Your task to perform on an android device: I need new sports shoes for my gym exercises because my old ones are broken. To search for Nike sports shoes, use the Flipkart app.
Image 0: 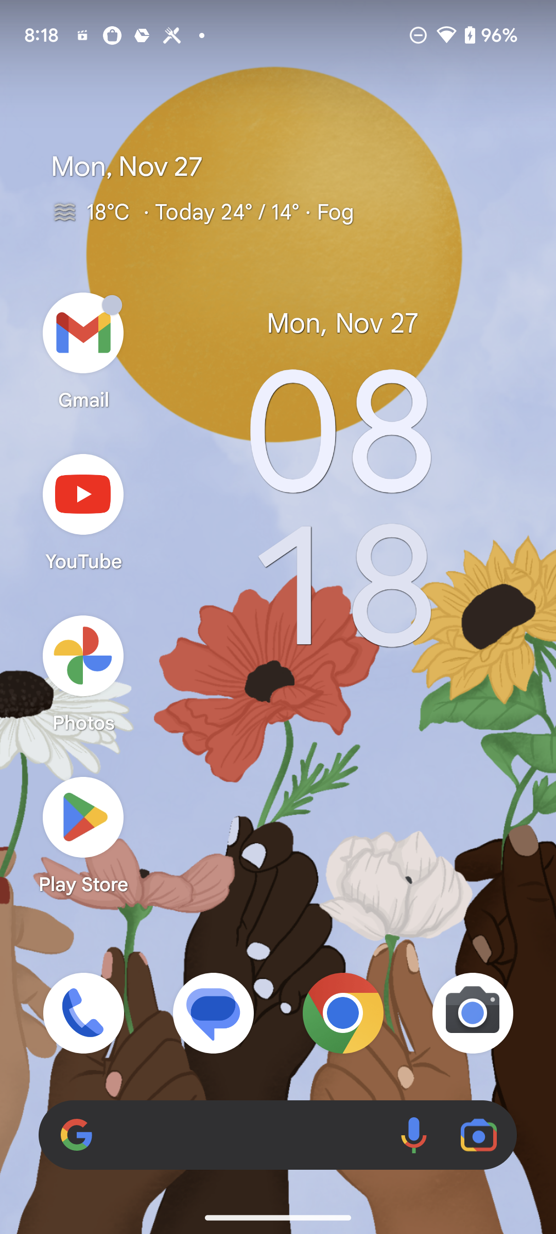
Open Flipkart App
Step 0: open app "Flipkart"
Image 1: 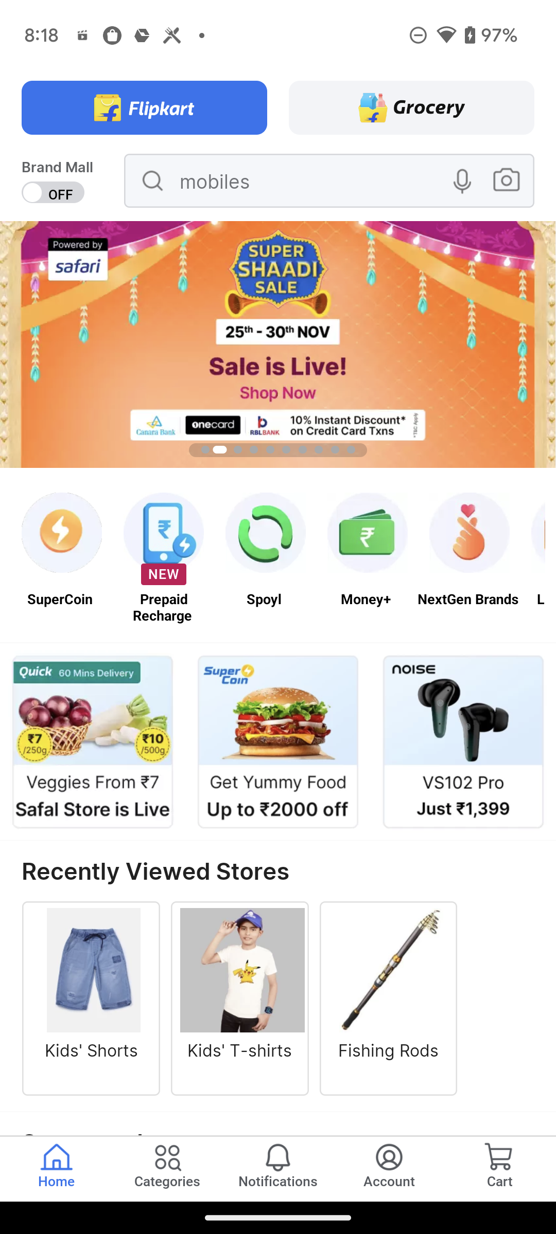
Click on the Search bar at the top of the screen
Step 1: click (319, 175)
Image 2: 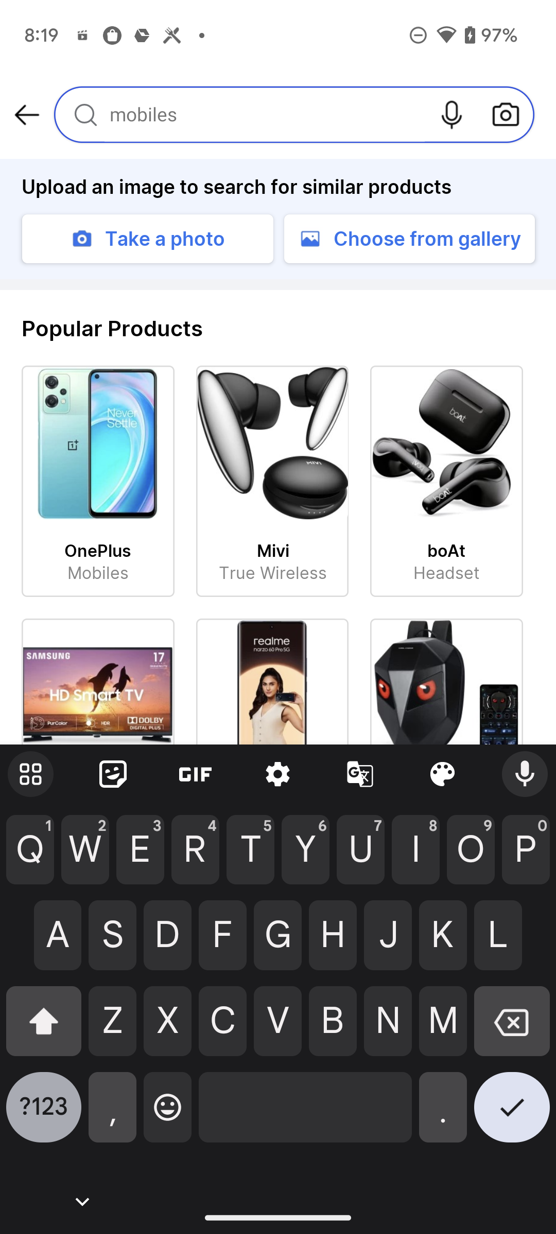
search for sports shoes
Step 2: type "Sports shoes"
Image 3: 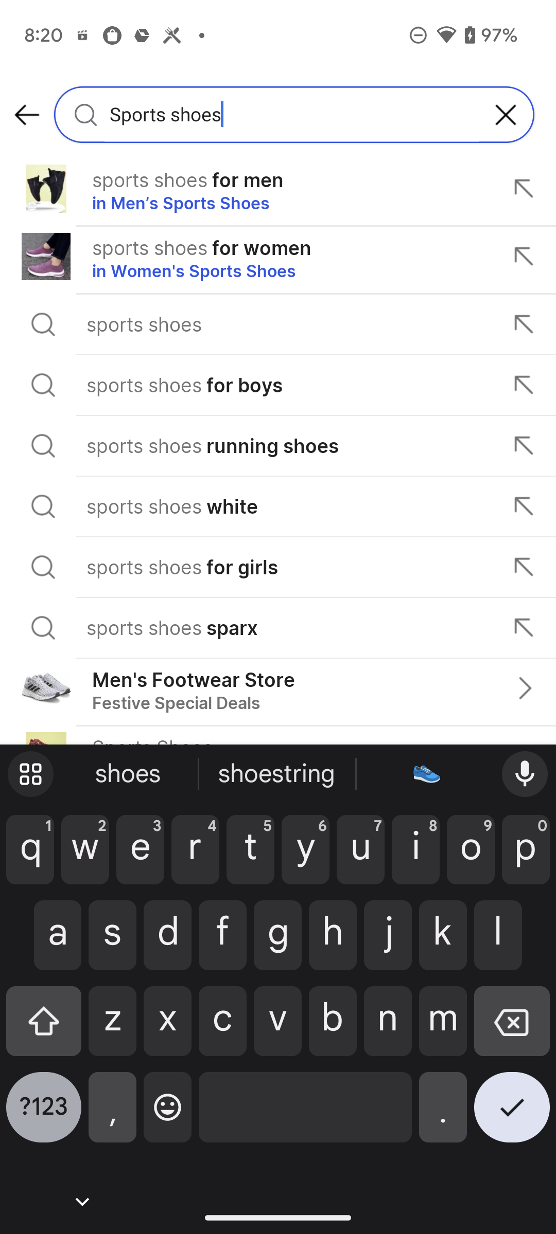
Click on Sports Shoes for men
Step 3: click (187, 179)
Image 4: 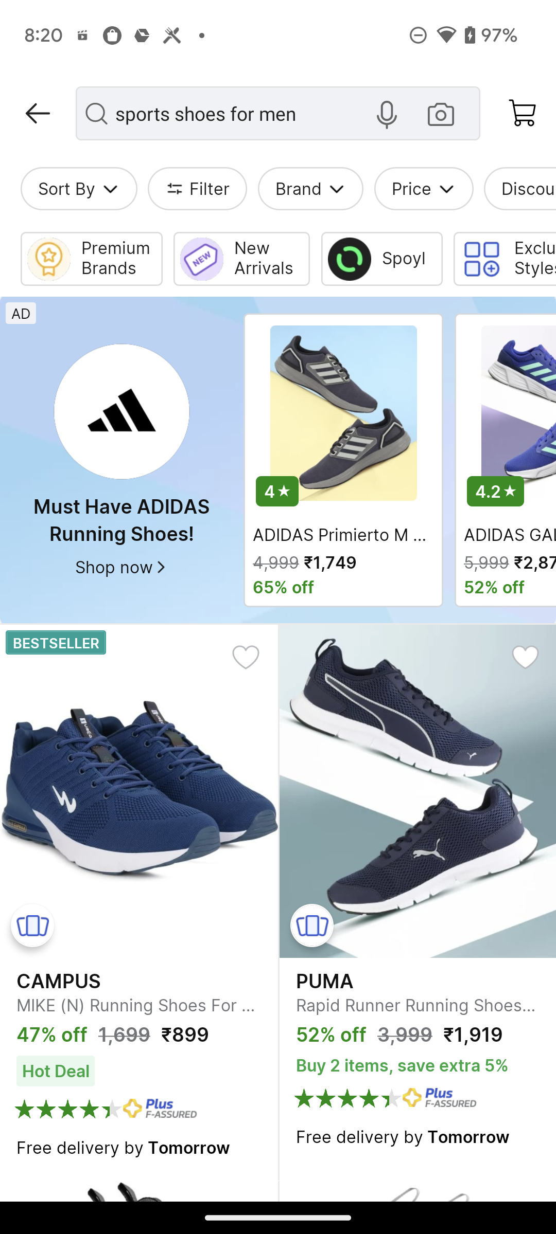
Click on the Brand filter
Step 4: click (298, 189)
Image 5: 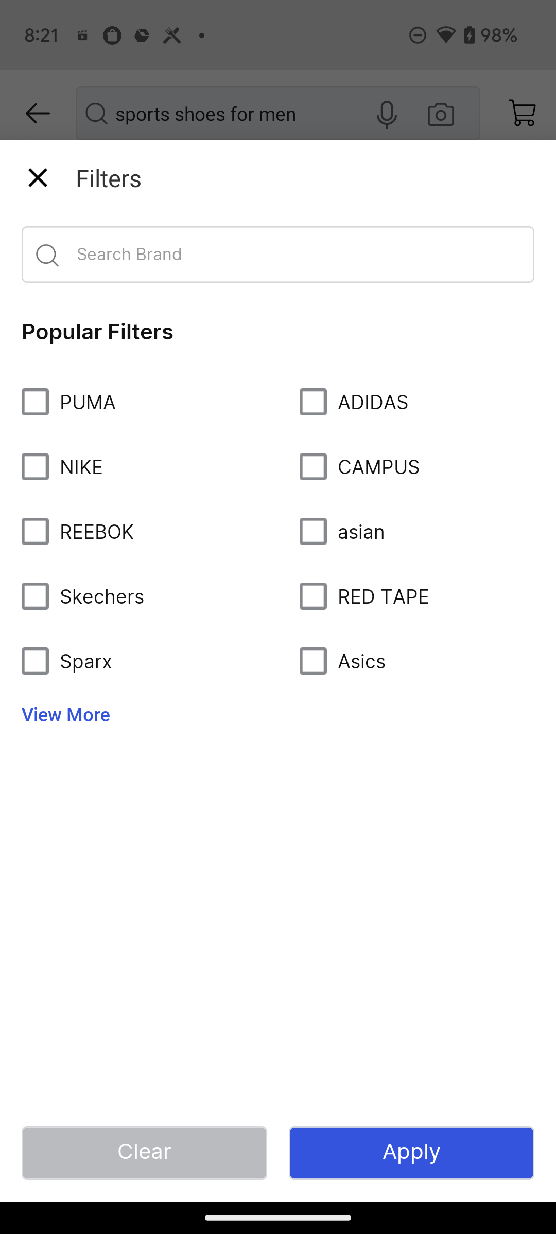
Select Brand NIKE
Step 5: click (29, 464)
Image 6: 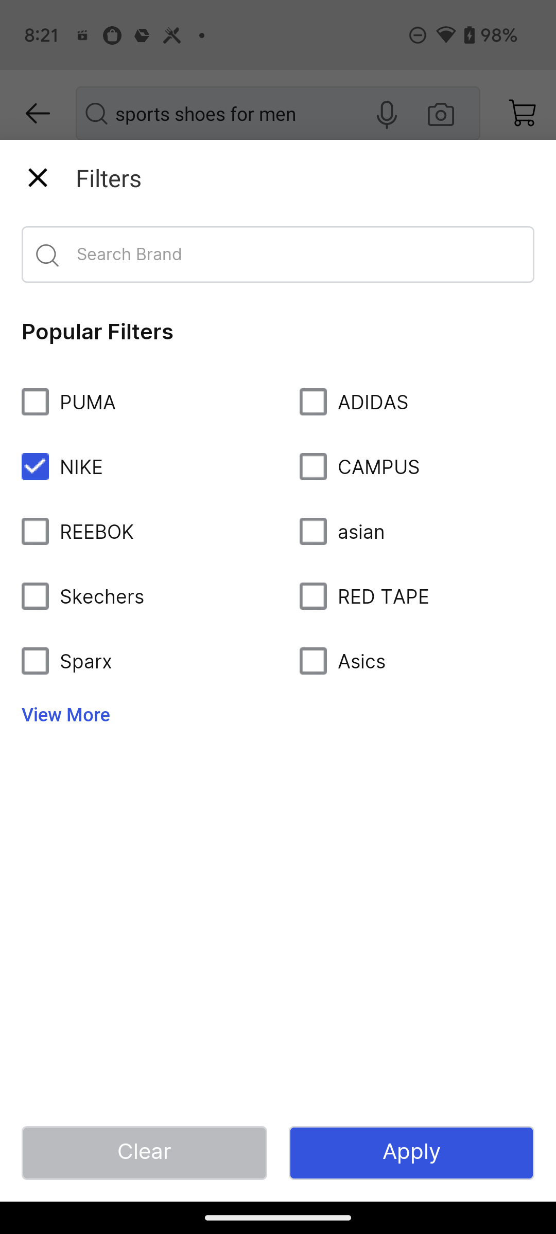
Click on Apply at the bottom right corner of the screen
Step 6: click (411, 1153)